Your task to perform on an android device: Cole wants to try one-pot pasta, so share the one-pot pasta recipe with her at coledbwpersonatest@gmail.com from the Kitchen Stories app.
Image 0: 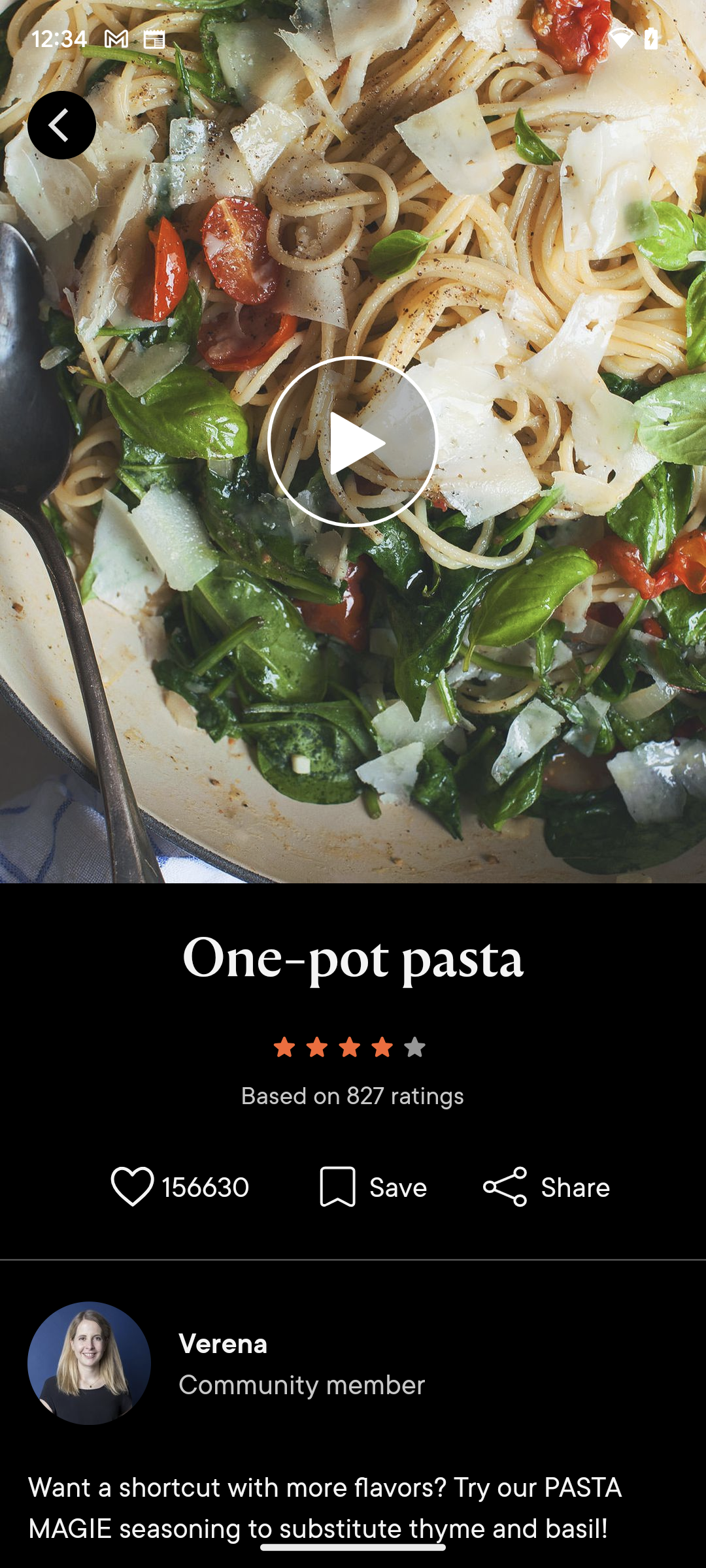
Click on share button.
Step 0: click (546, 1186)
Image 1: 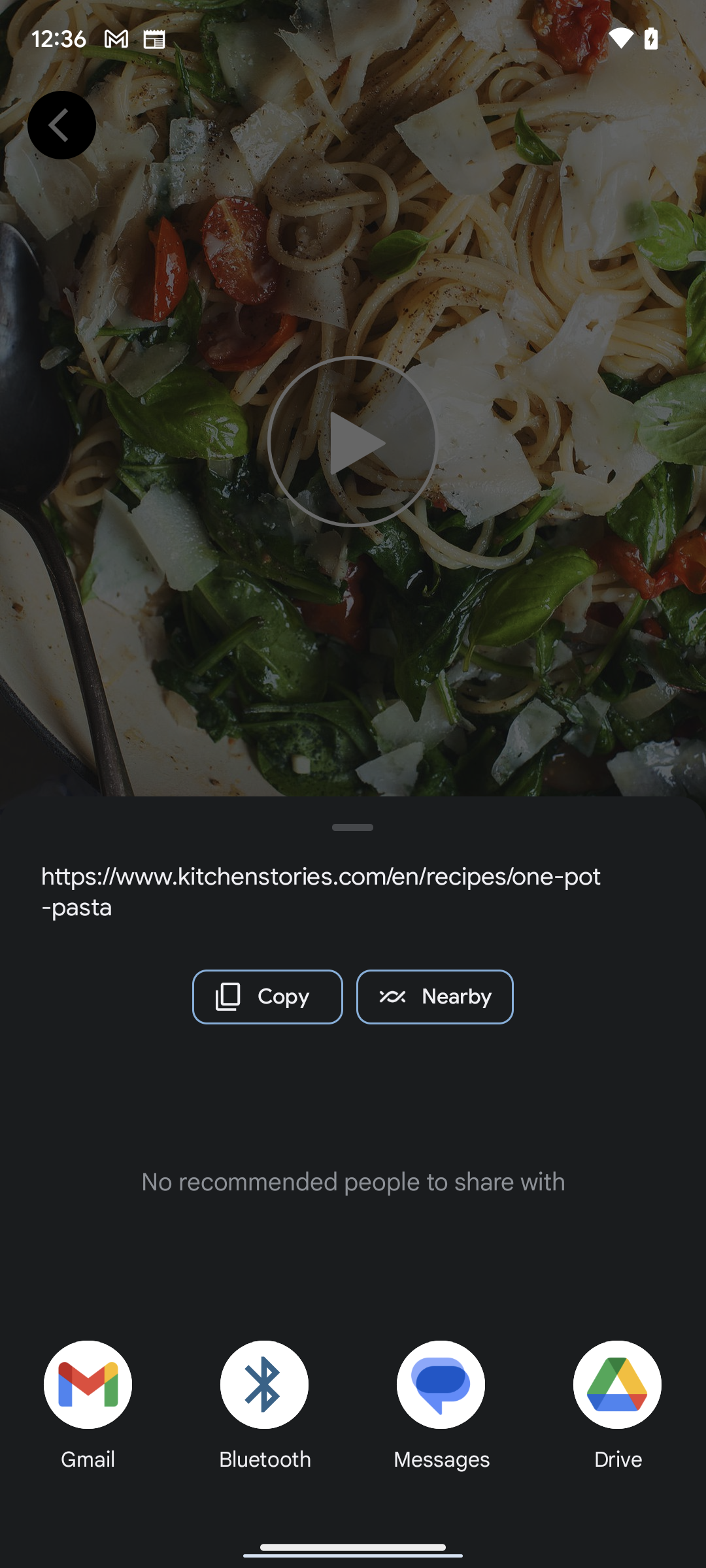
Click on gmail option on the bottom of the screen.
Step 1: click (87, 1384)
Image 2: 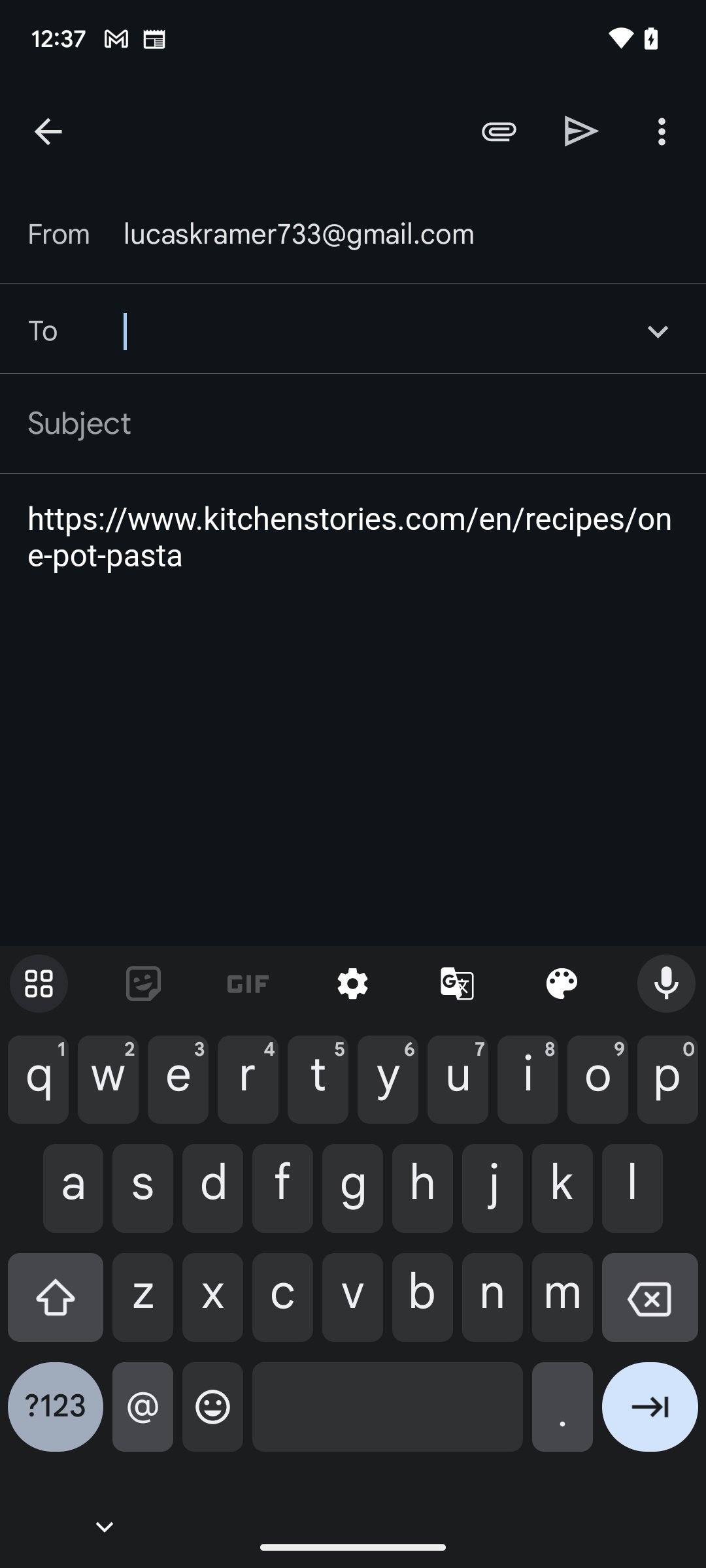
Type Cole's e-mail address coledbwpersonatest@gmail.com in the "to" field.
Step 2: type "coledbwpersonatest@gmail.com"
Image 3: 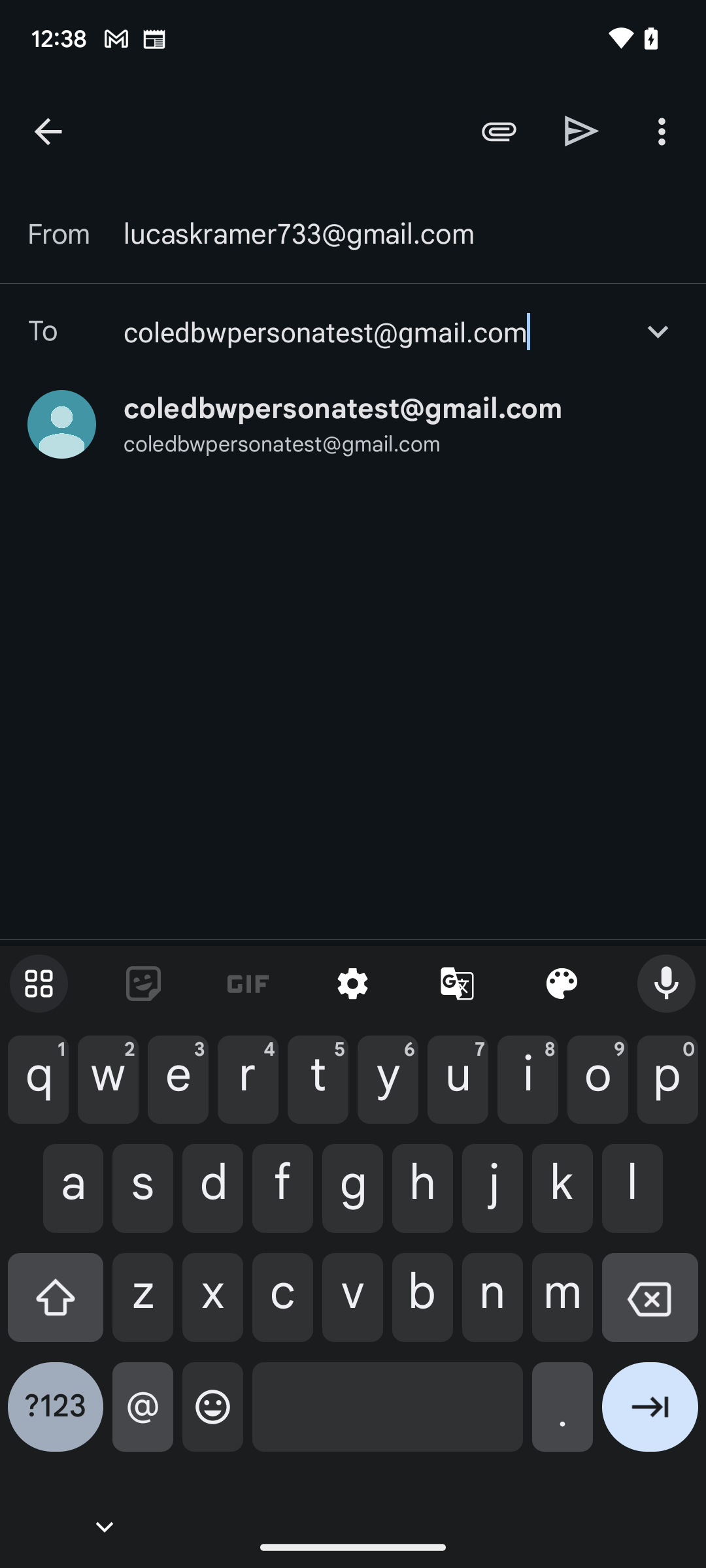
Click on the send button on the top right side of the screen.
Step 3: click (582, 131)